Your task to perform on an android device: In the Toys 'R' Us app , remove the product LEGO BrickHeadz Donald Duck from the cart .
Image 0: 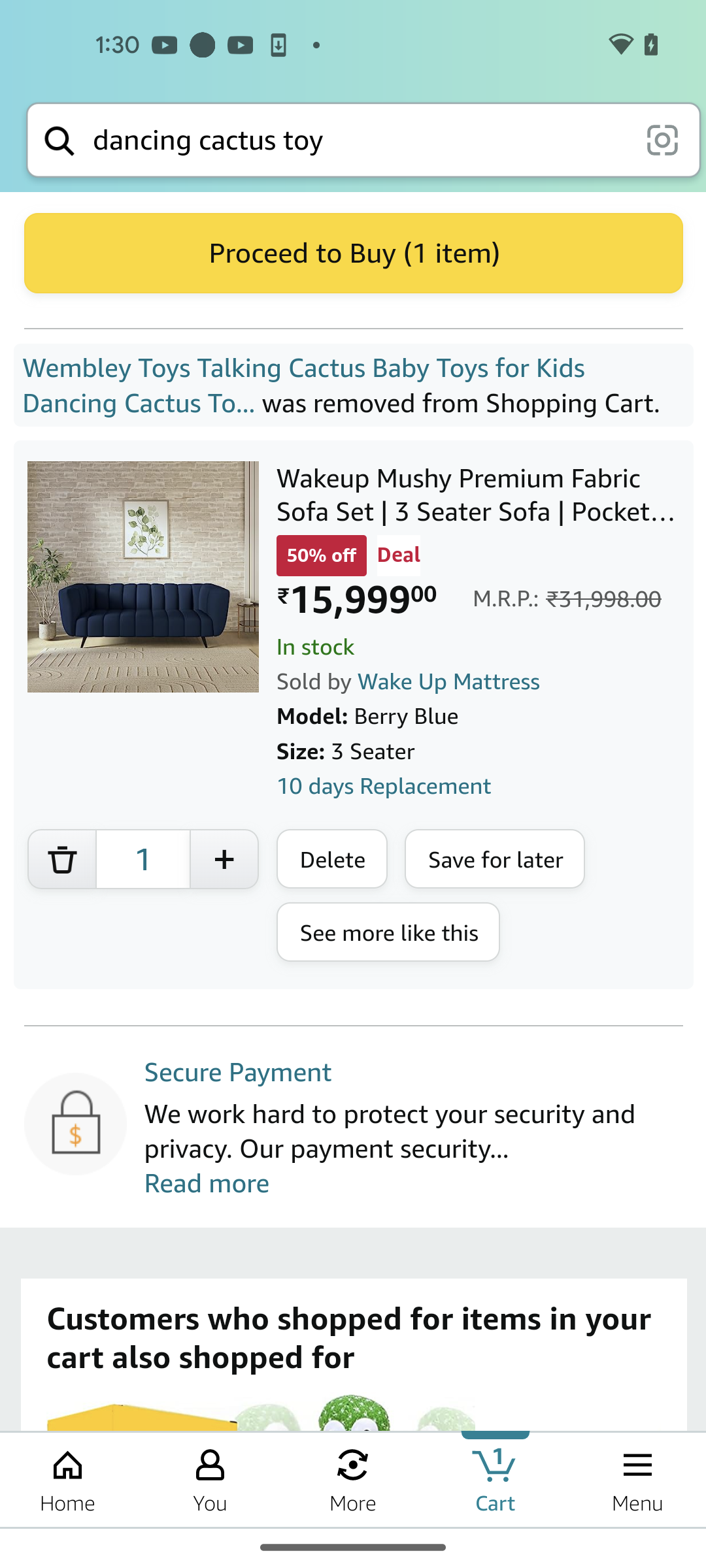
Open the Toys 'R' Us app
Step 0: open app "Toys 'R' Us"
Image 1: 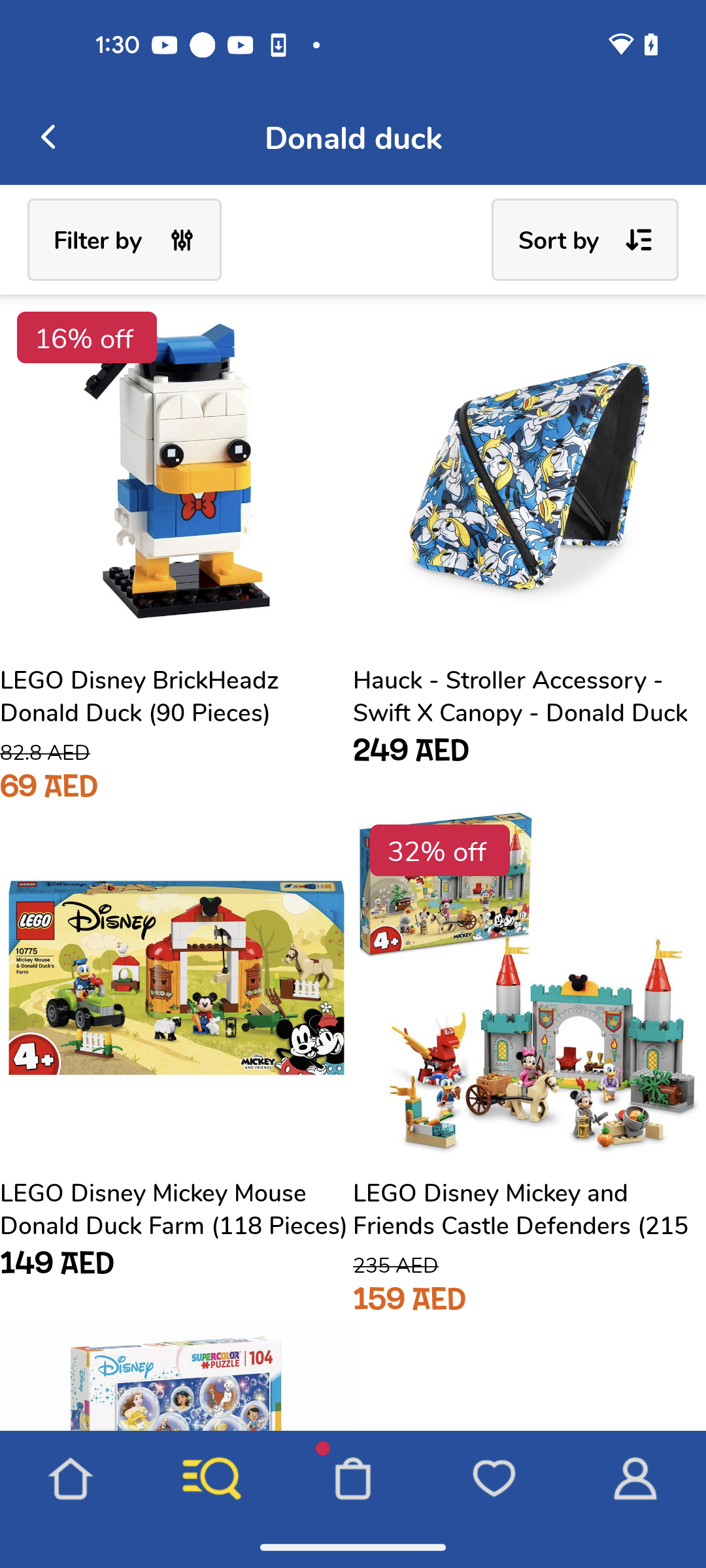
Go to the Bag section
Step 1: click (353, 1478)
Image 2: 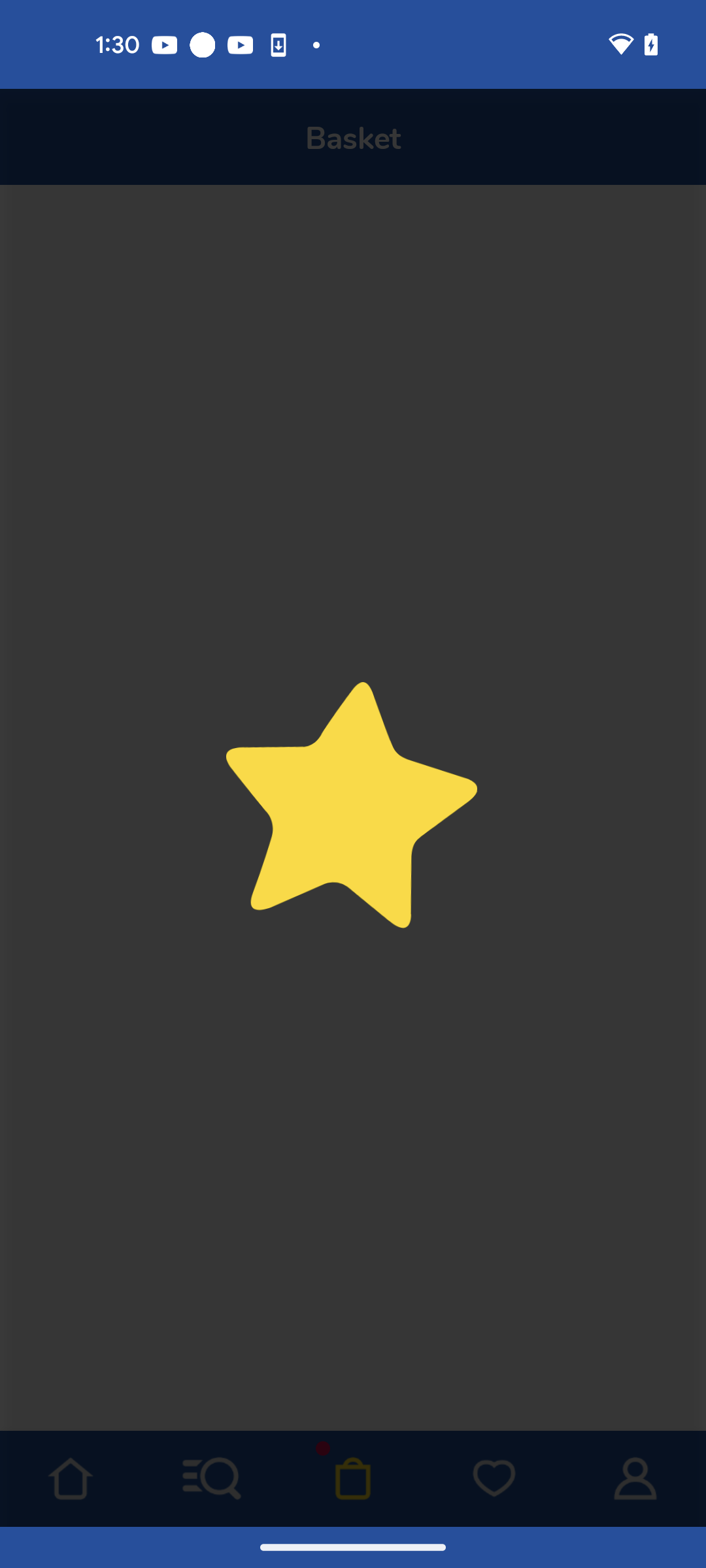
Go to the Bag section
Step 2: wait
Image 3: 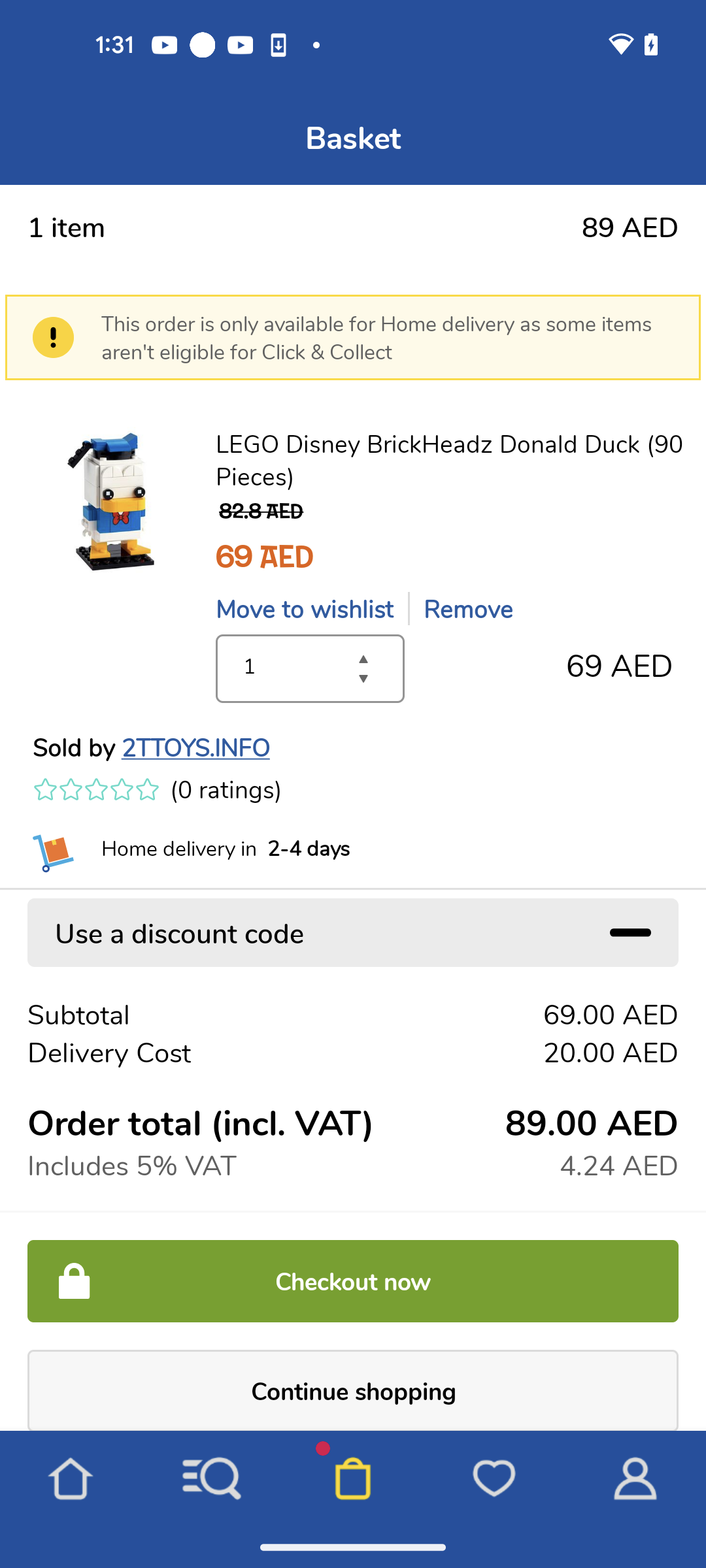
Click on the Remove button of the BrickHeadz Donald Duck
Step 3: click (468, 608)